Your task to perform on an android device: My clothes are getting old, and my wife told me that I need to buy new clothes, so search for the blue T-shirt for me in the Amazon app.
Image 0: 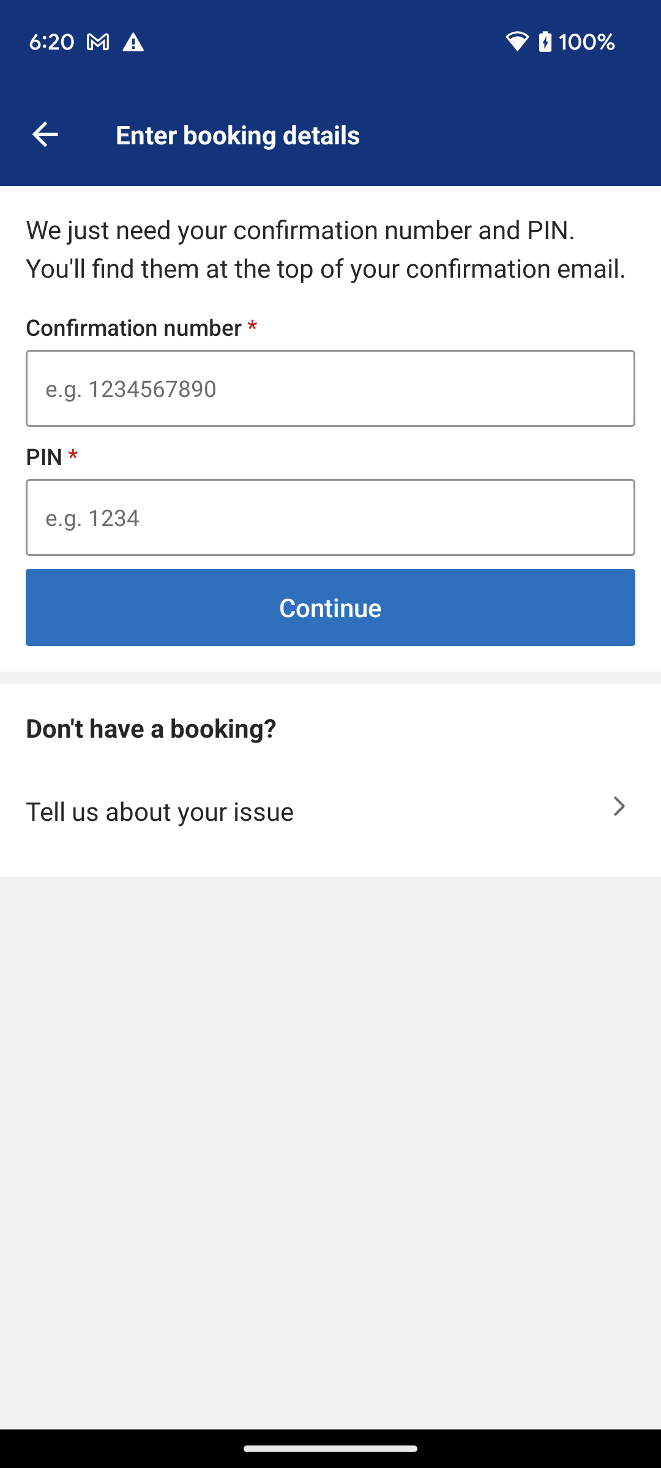
Open the Amazon app.
Step 0: open app "Amazon"
Image 1: 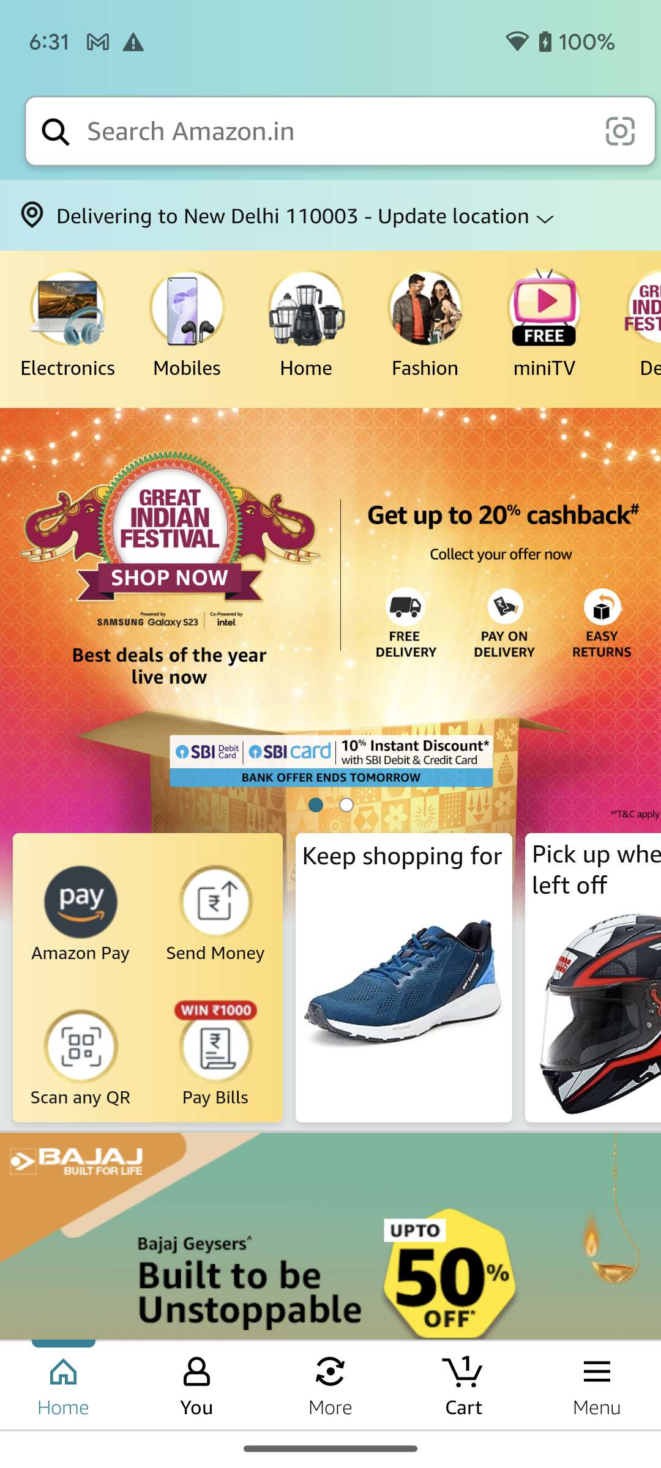
Click on the search bar at the top of the screen to search for the product.
Step 1: click (335, 131)
Image 2: 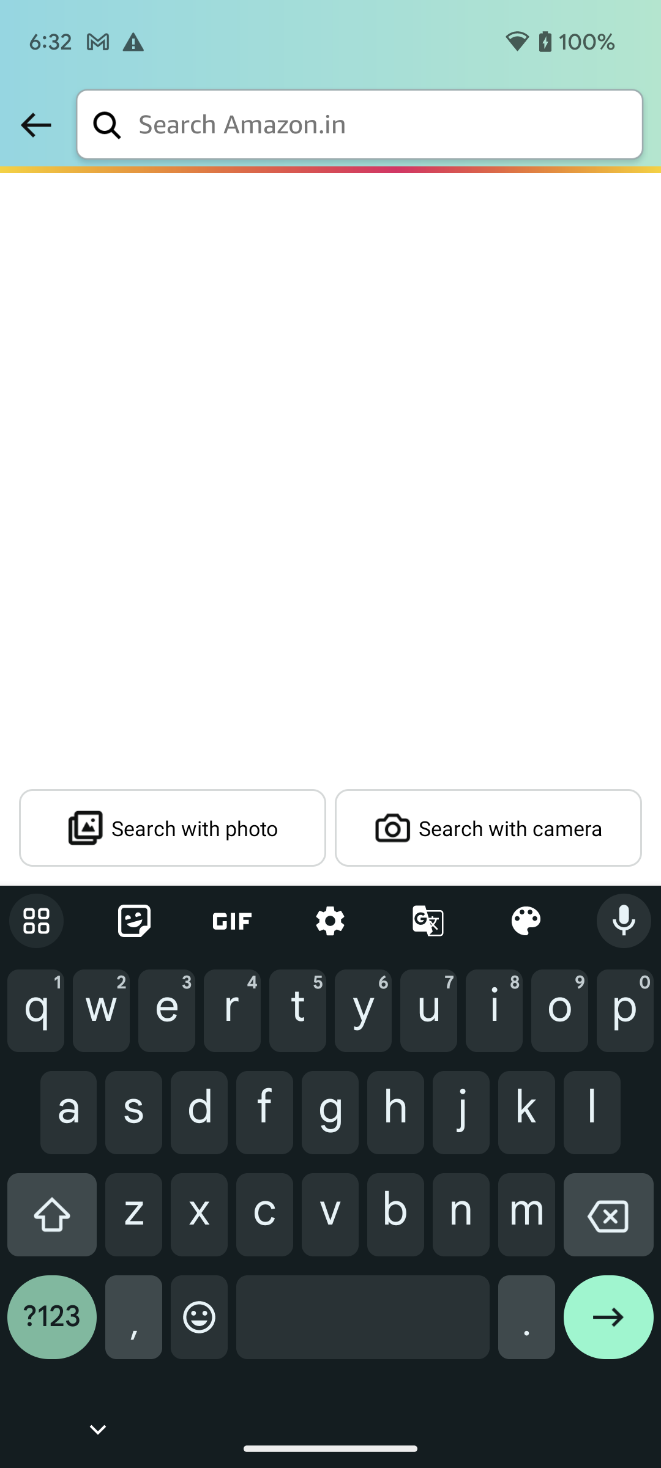
Type blue T-shirt in the search bar to search for the product.
Step 2: type "Blue T-shirt"
Image 3: 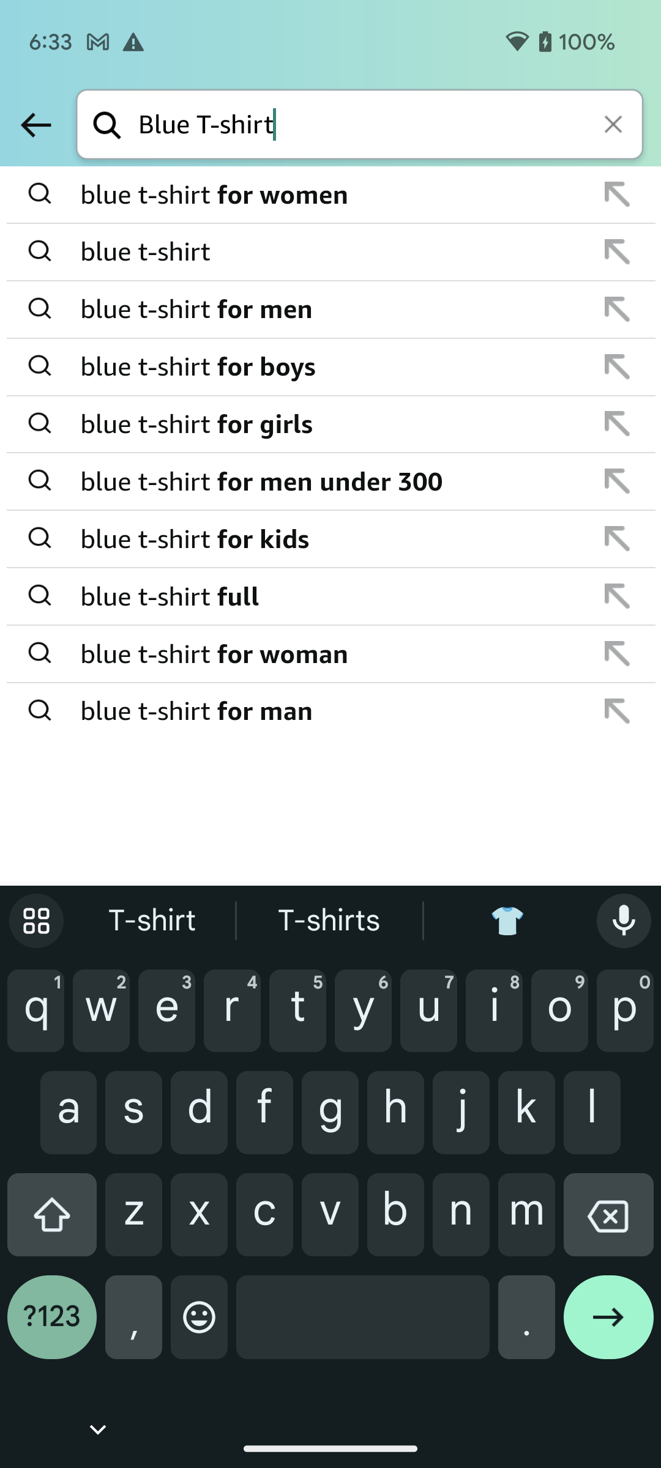
Click on the blue t-shirt for men option to search for the product.
Step 3: click (332, 309)
Image 4: 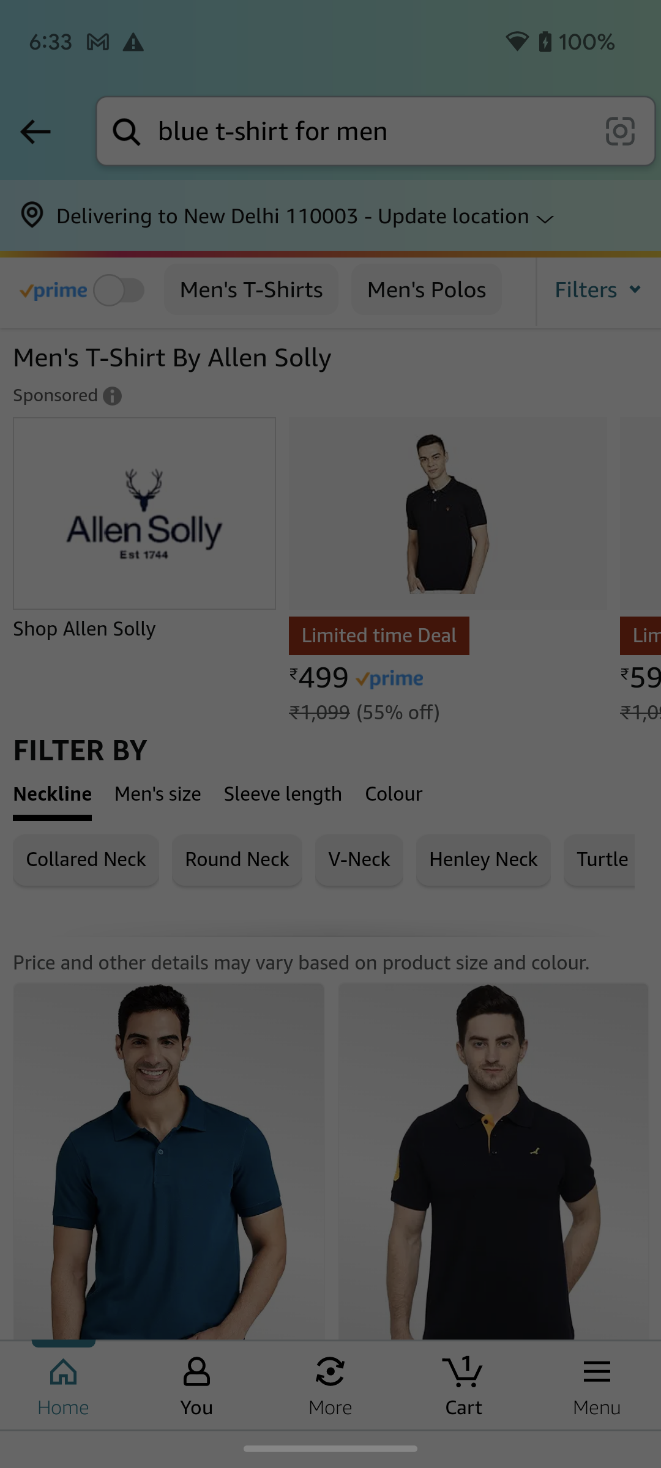
Click on the blue t-shirt for men option to search for the product.
Step 4: wait
Image 5: 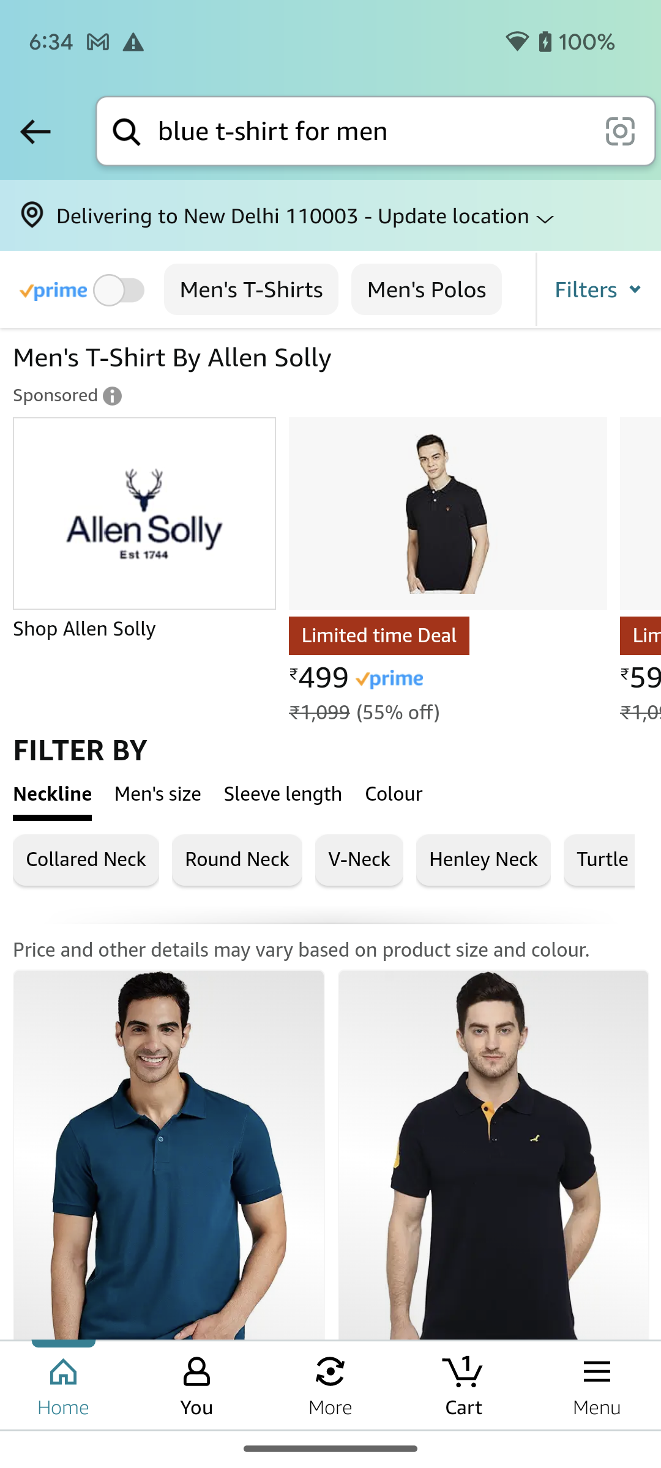
Scroll down to view the more product.
Step 5: scroll down
Image 6: 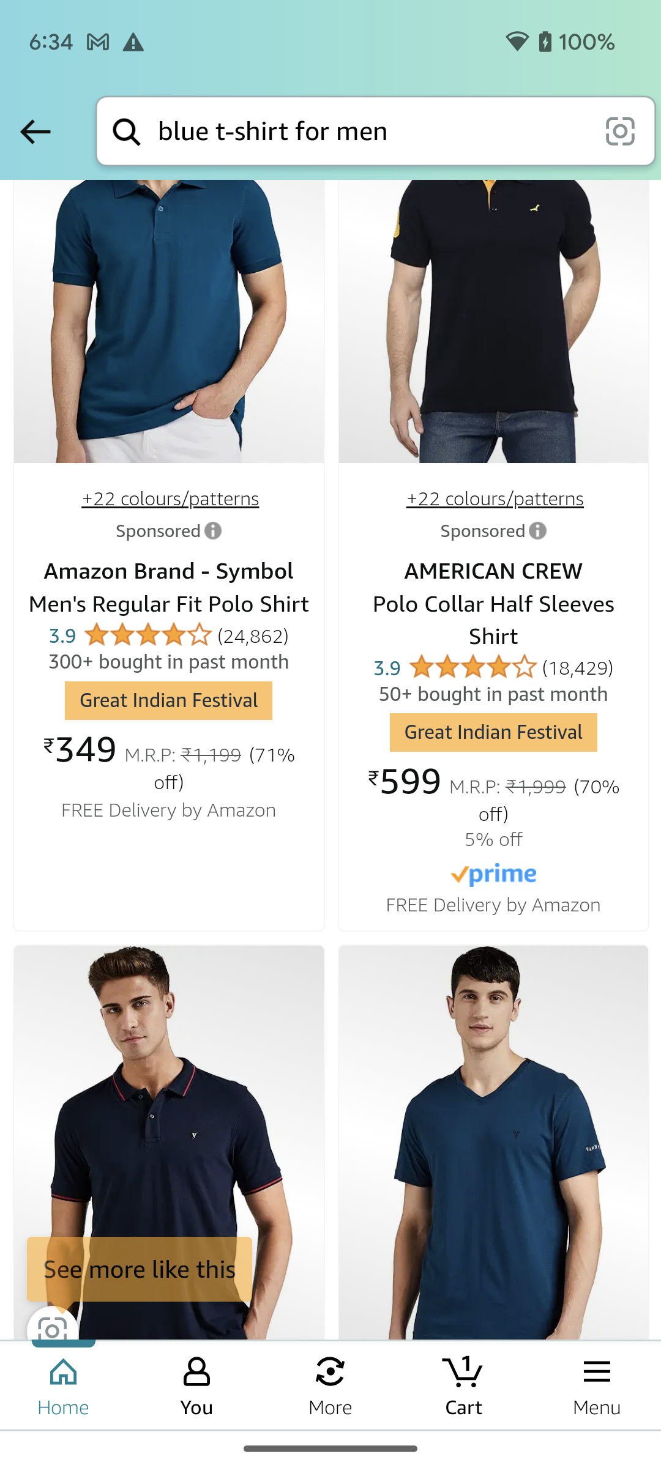
Scroll down to view the more product.
Step 6: scroll down
Image 7: 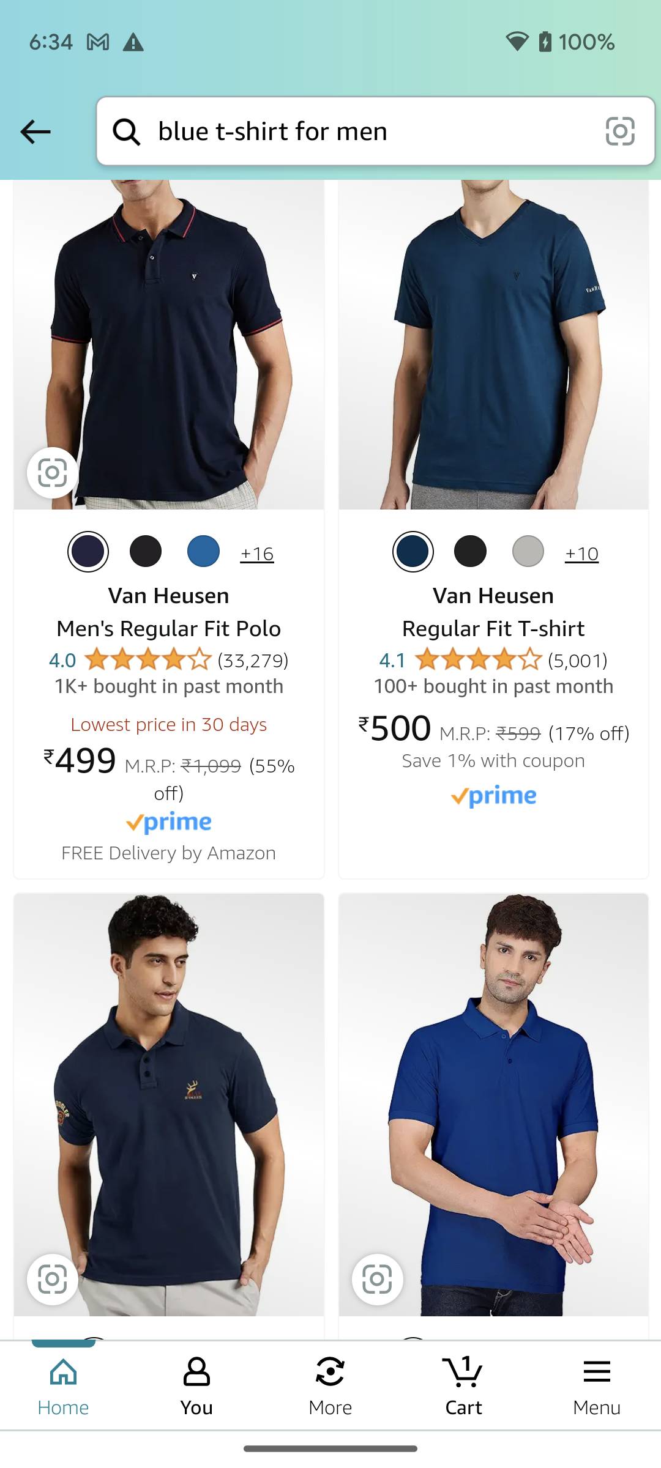
Scroll down to view the more product.
Step 7: scroll down